Your task to perform on an android device: I am planning to visit attraction near my home town, Dawson Creek, on Saturday, but for now, save the Dawson Creek Art Gallery in the Dawson Creek Itinerary tab on the Tripadvisor app.
Image 0: 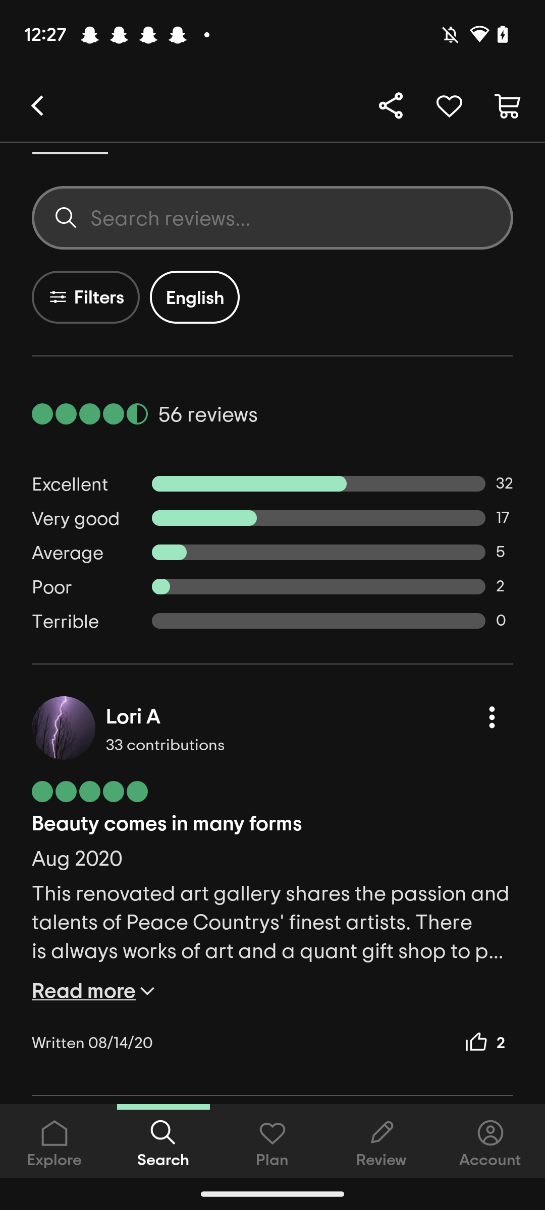
Click on the Heart icon at the top right.
Step 0: click (449, 105)
Image 1: 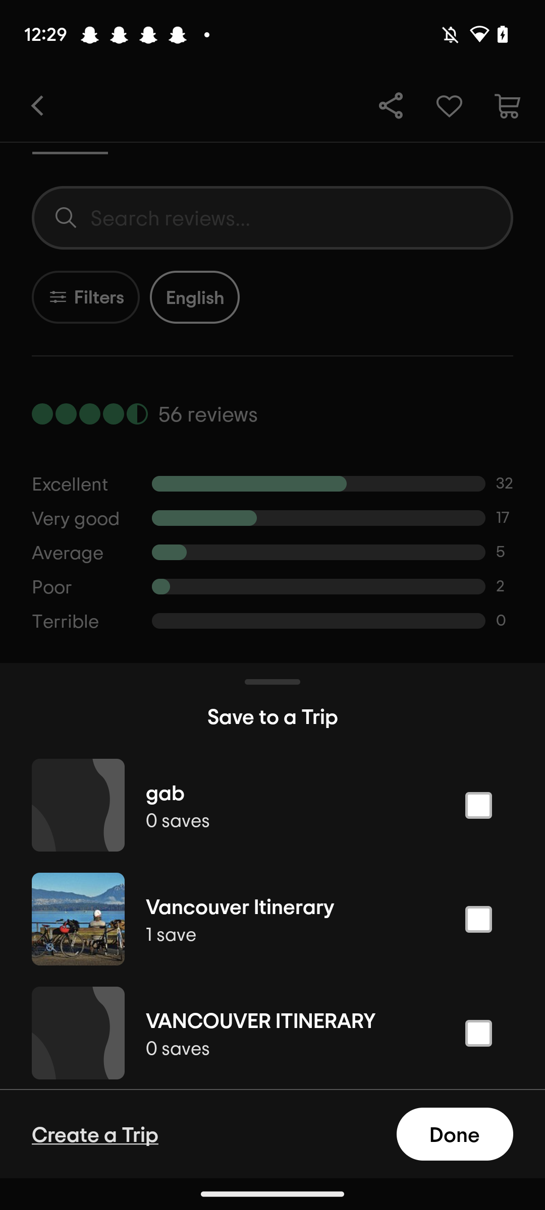
Click on the tab "Create a Trip" at the bottom left corner of the screen.
Step 1: click (95, 1134)
Image 2: 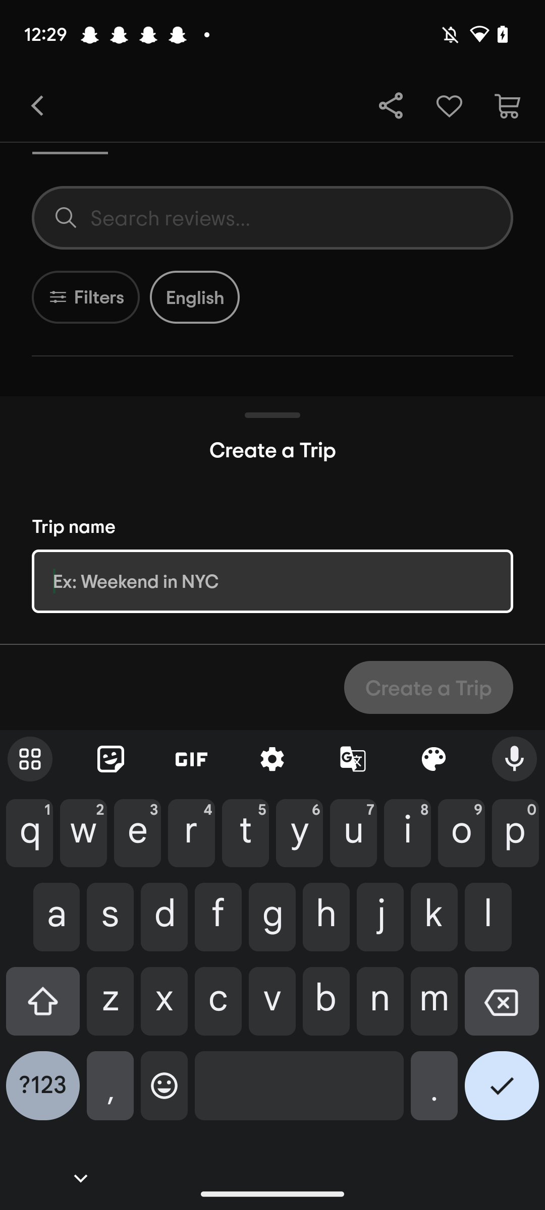
Type "Dawson Creek Itinerary" in the Trip Name input box.
Step 2: type "Dawson Creek Itinerary"